Your task to perform on an android device: The first product derived from the suggestions It appears to be interesting, so I'd like to learn more about it.
Image 0: 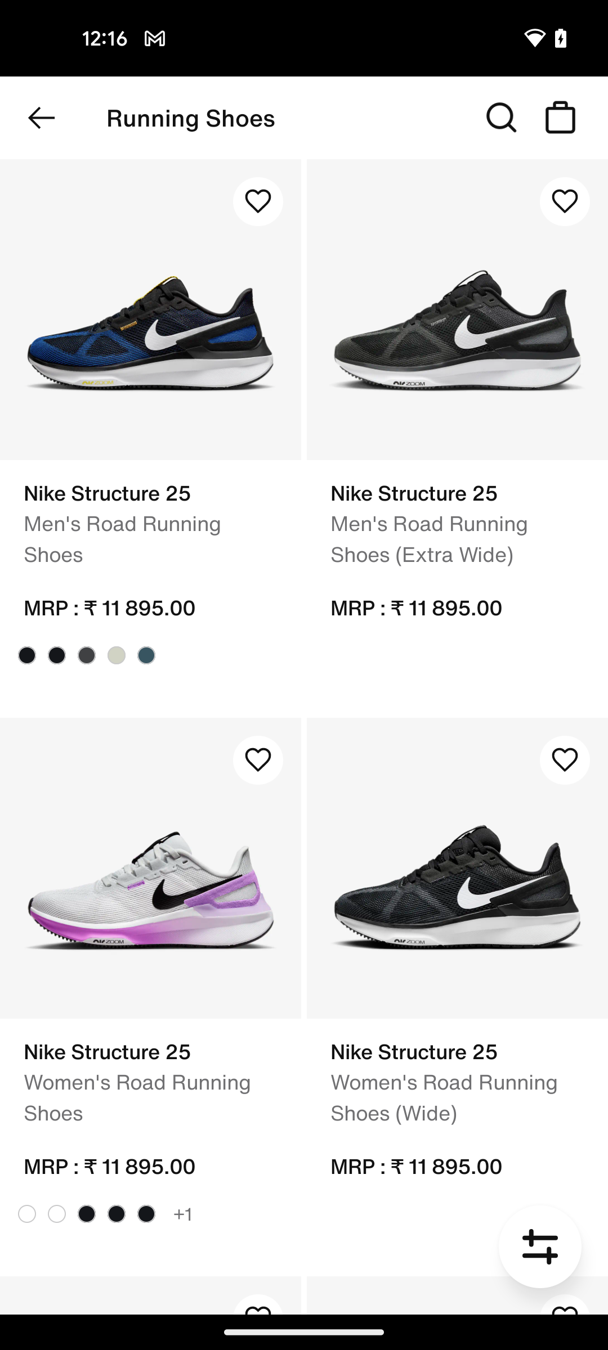
click on the first suggested product
Step 0: click (206, 310)
Image 1: 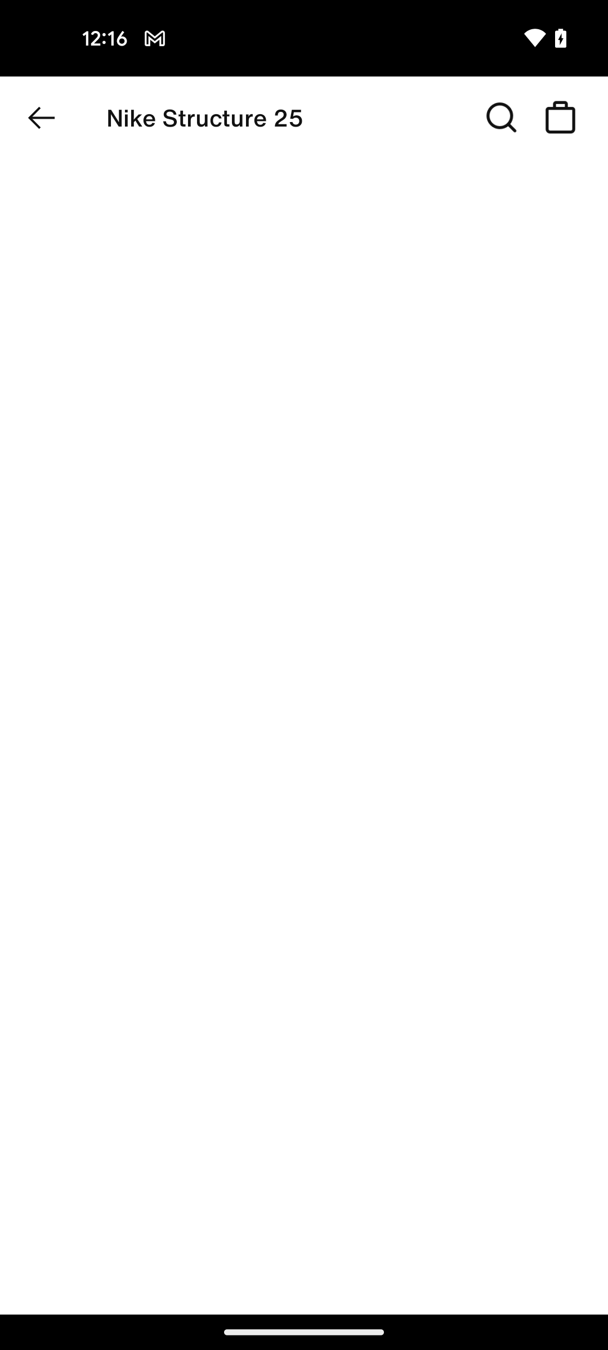
click on the first suggested product
Step 1: wait
Image 2: 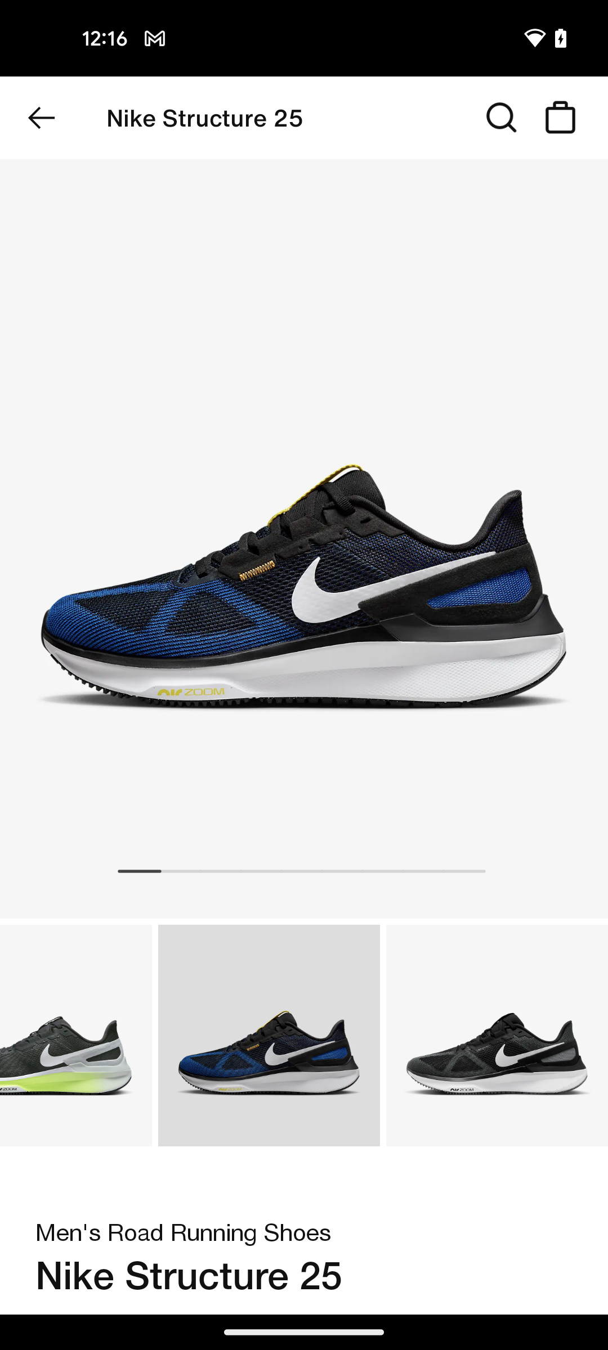
scroll down to see details
Step 2: scroll down
Image 3: 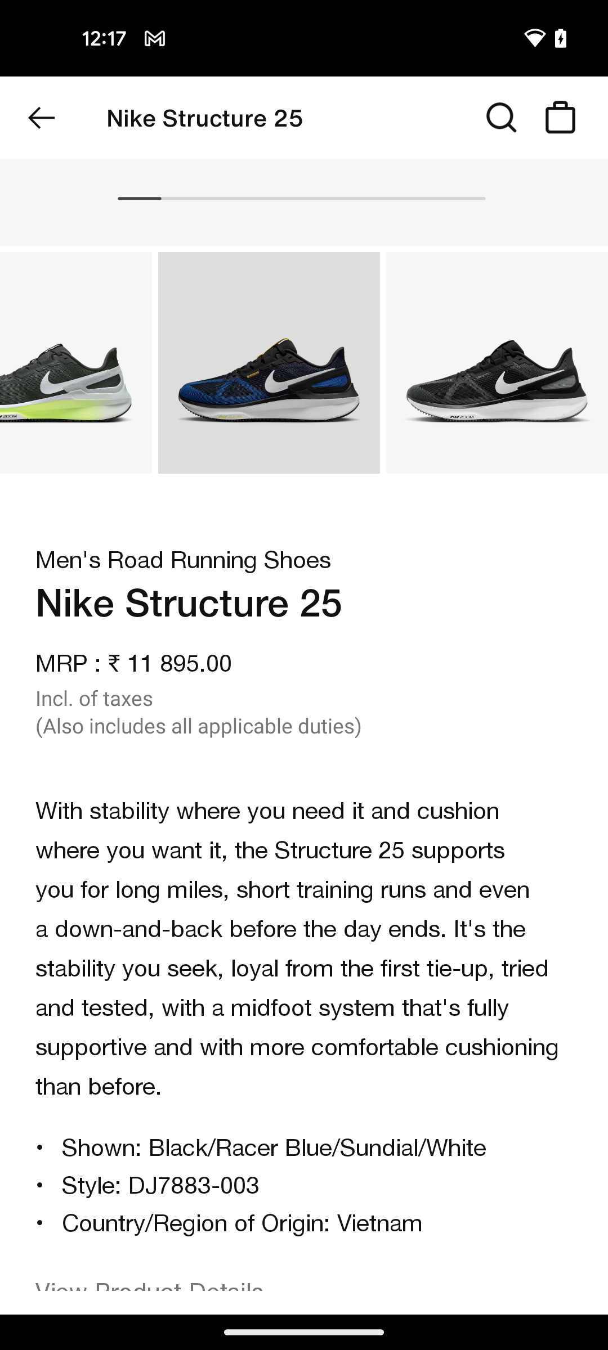
scroll down to see details
Step 3: scroll down
Image 4: 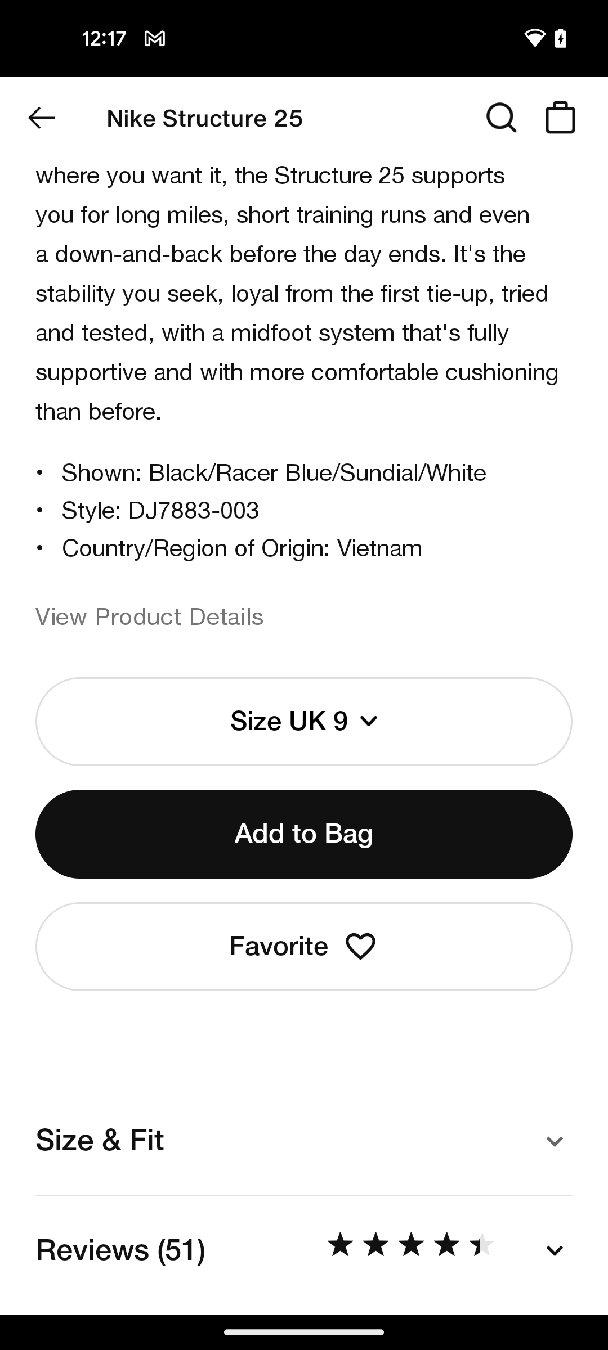
click on the View Product Details option
Step 4: click (303, 618)